Your task to perform on an android device: On the Redfin app, search properties in Philadelphia to verify if the property to be purchased has any sort of impeccable title.
Image 0: 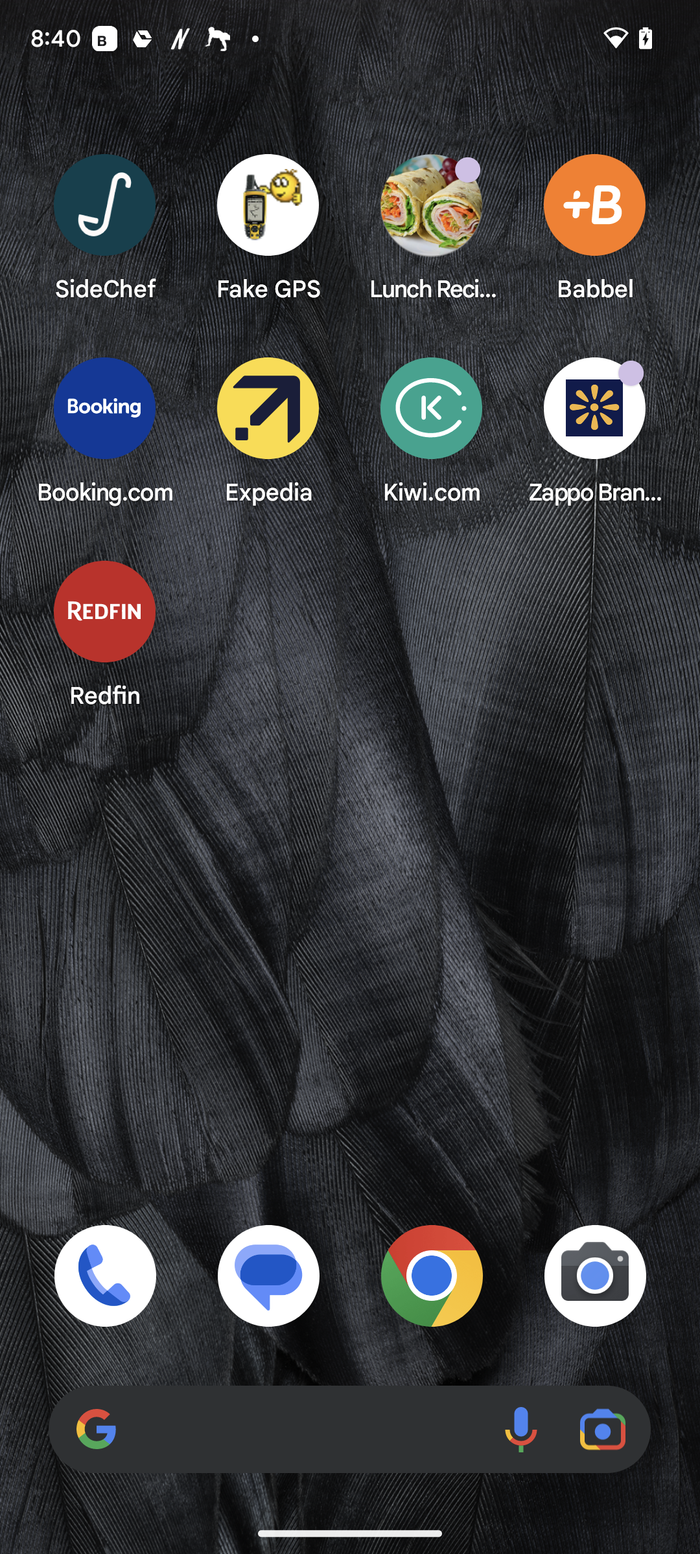
Open the Redfin app.
Step 0: open app "Redfin"
Image 1: 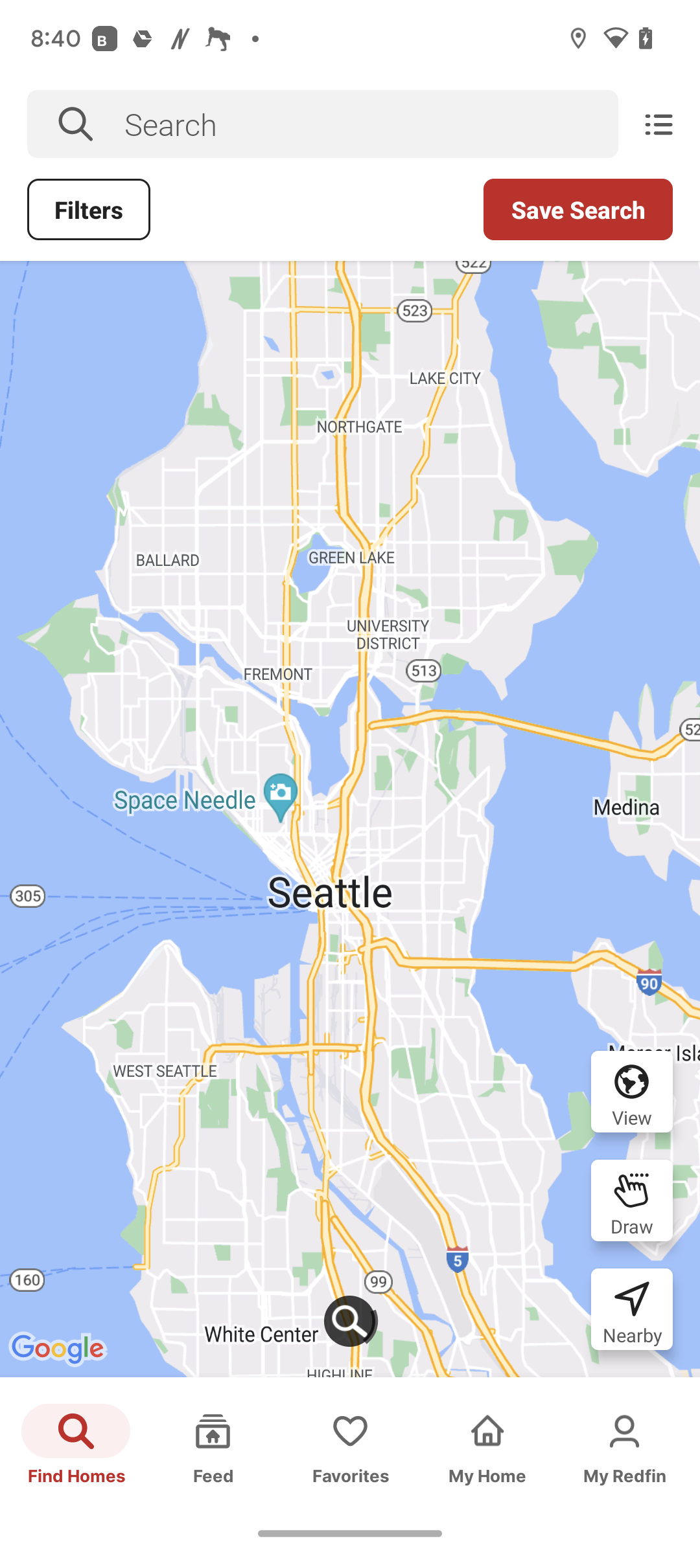
Open the Redfin app.
Step 1: wait